Your task to perform on an android device: I want to read Paulo Coelho's The Alchemist, which is one of my favorite books, using the Everand ebooks app.
Image 0: 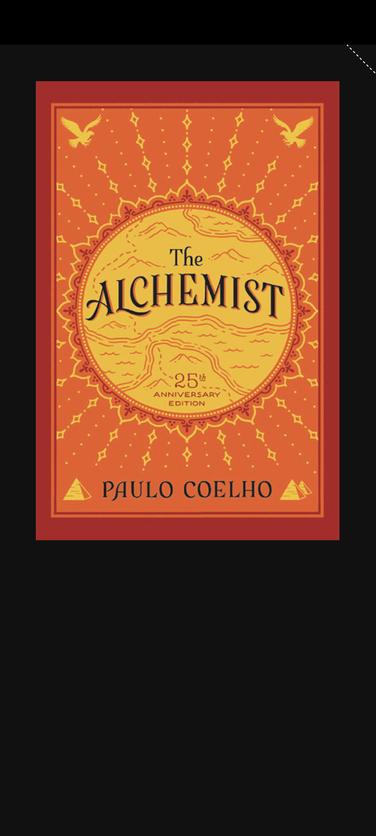
Swipe left to read  Paulo Coelho's The Alchemist  
Step 0: scroll right
Image 1: 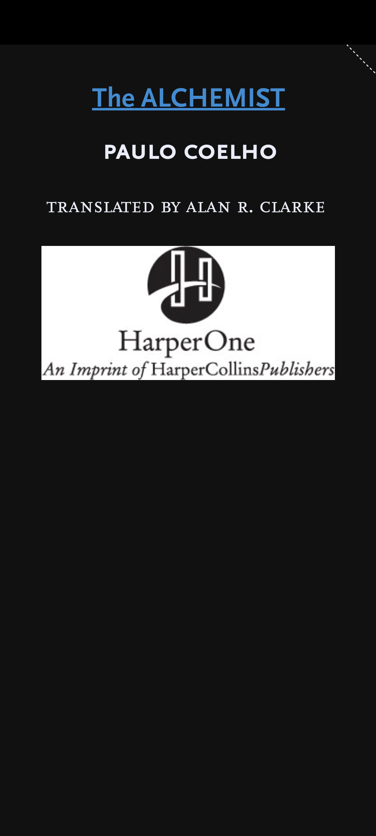
Swipe left to read  Paulo Coelho's The Alchemist  
Step 1: scroll right
Image 2: 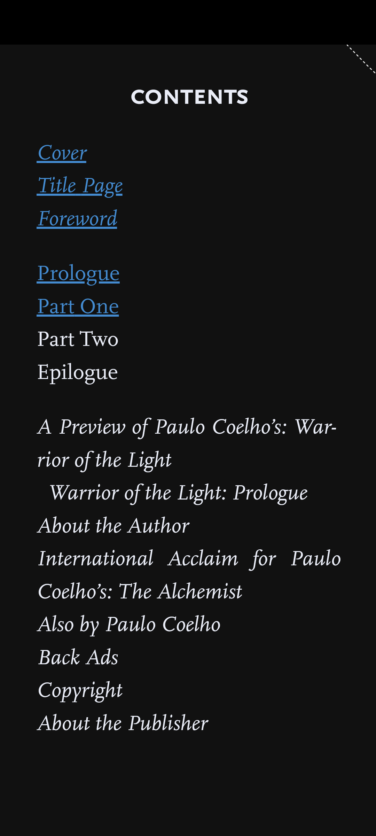
Swipe left to more read pages
Step 2: scroll right
Image 3: 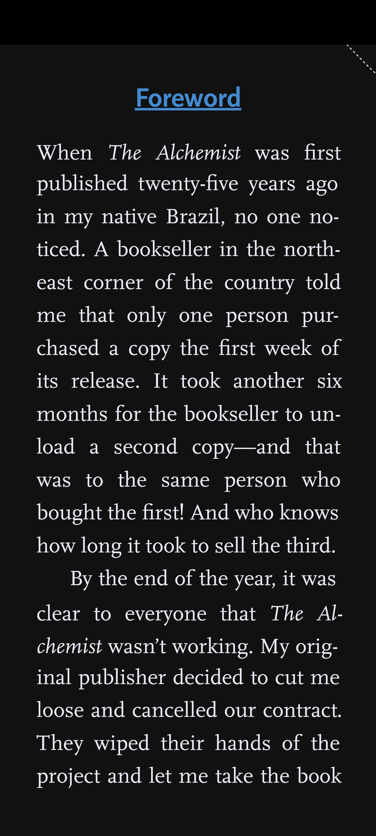
Swipe left to more read pages
Step 3: scroll right
Image 4: 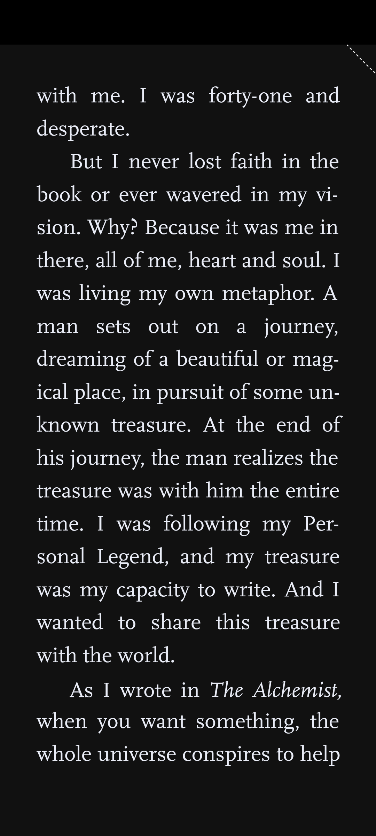
Swipe left to more read pages
Step 4: scroll right